Your task to perform on an android device: View all Nutritional Information for the recipe of Brick French Toast.
Image 0: 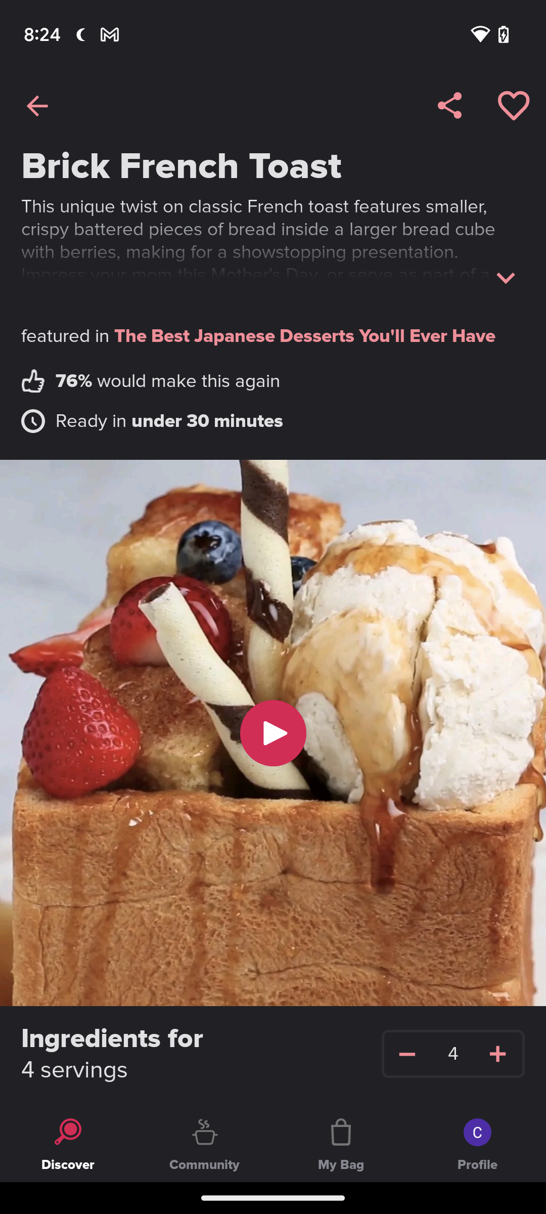
Scroll Up
Step 0: scroll down
Image 1: 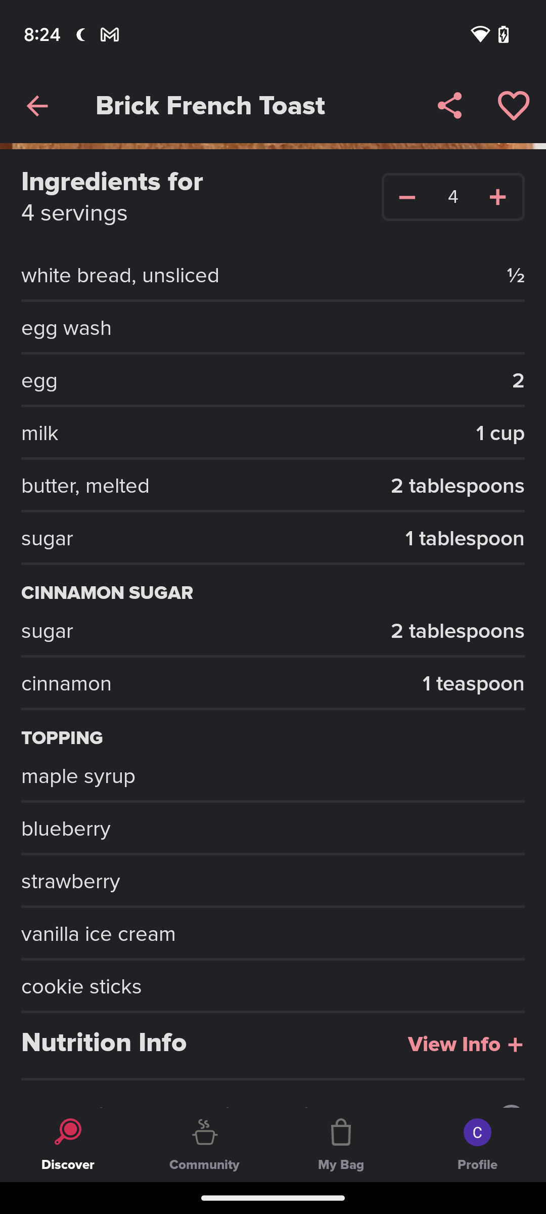
Click on the View Info + icon at the bottom right side of the screen in front of Nutrition Info
Step 1: click (454, 1044)
Image 2: 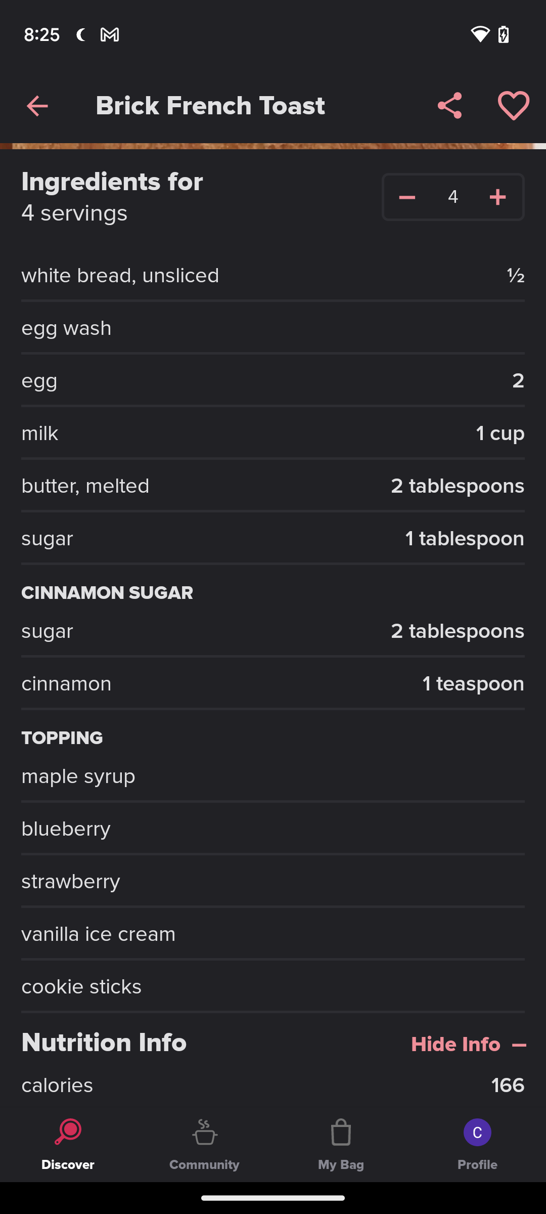
Scroll Up
Step 2: scroll down